Your task to perform on an android device: As I've been looking for a car, I'd want to browse through the Edmunds app for an  2024 Audi A3 Sedan convertible car. 
Image 0: 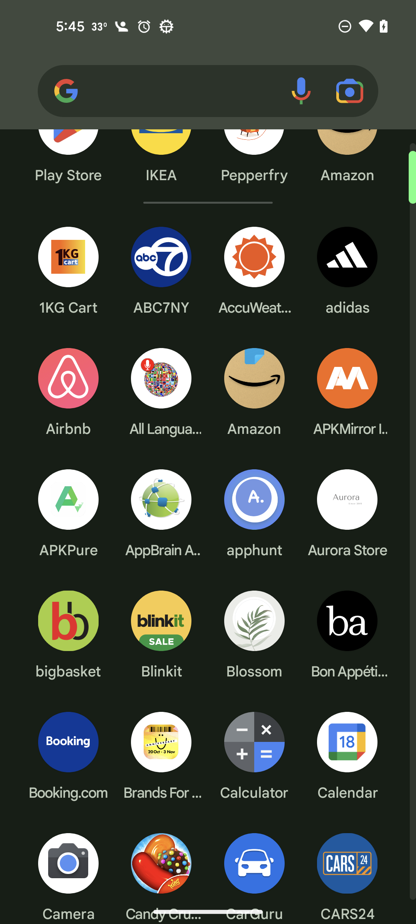
open the Edmunds app
Step 0: open app "Edmunds"
Image 1: 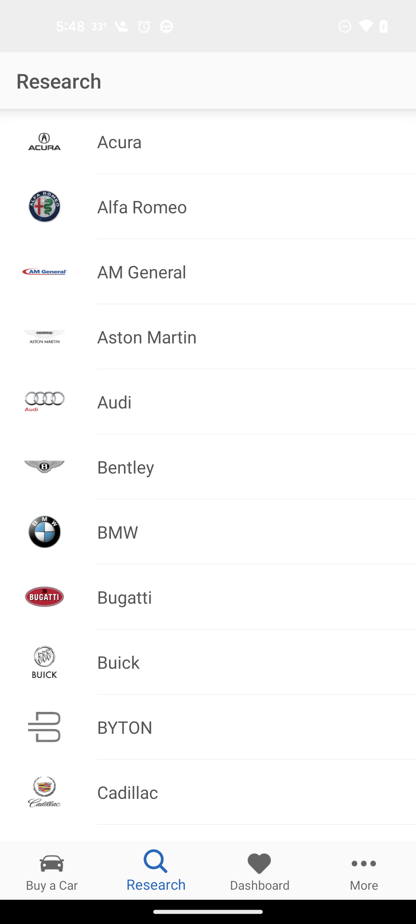
Click on the Audi option
Step 1: click (252, 402)
Image 2: 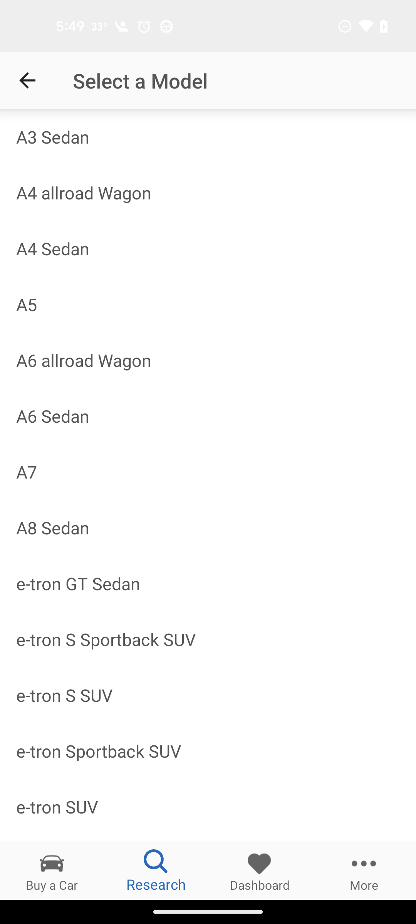
Click on the First option 
Step 2: click (208, 137)
Image 3: 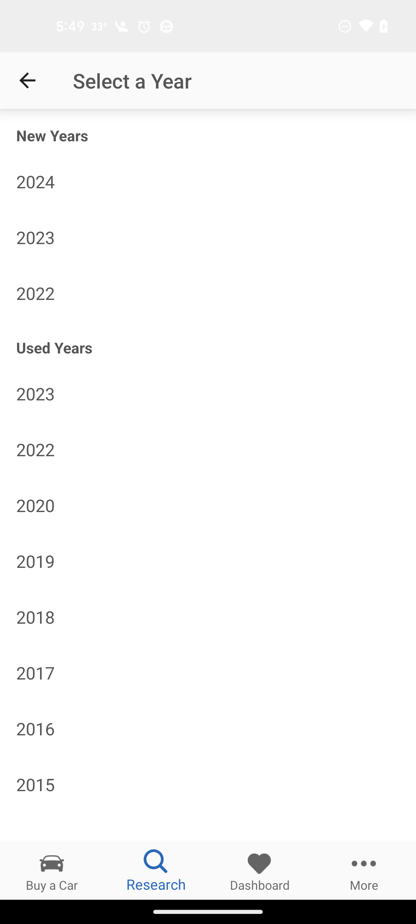
Select the 2024 option
Step 3: click (208, 181)